Your task to perform on an android device: Just to be sure, I want to check the reviews. Check out the reviews of the GSI training hurdles in the Amazon app.
Image 0: 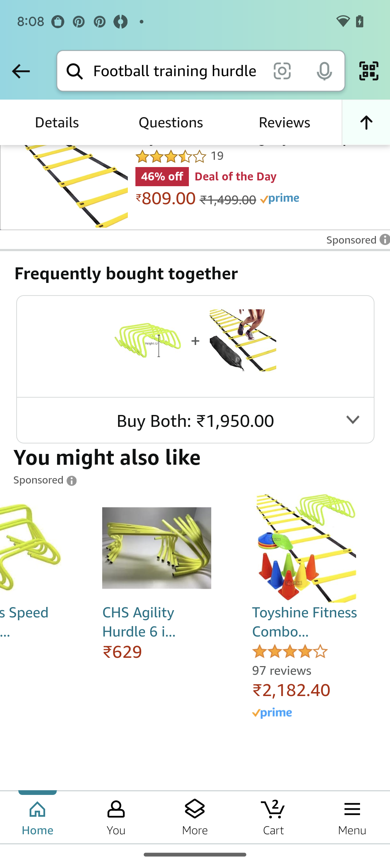
Swipe down to view the customer reviews and ratings.
Step 0: scroll down
Image 1: 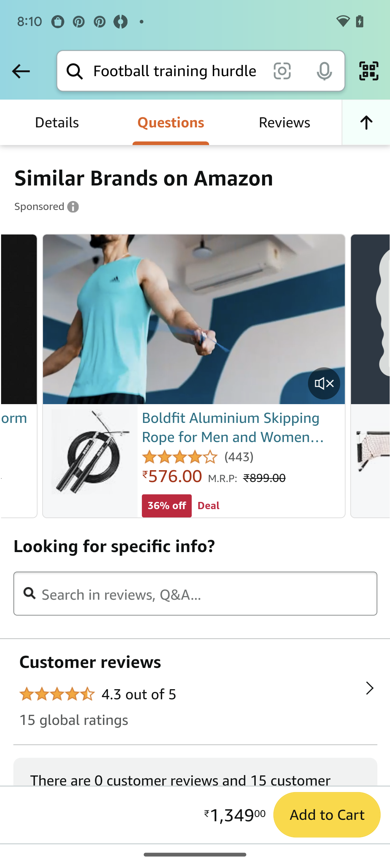
Click on the customer reviews.
Step 1: click (195, 690)